Your task to perform on an android device: In the Microsoft PowerPoint app, I'd like to apply Fade transition effects to slide.
Image 0: 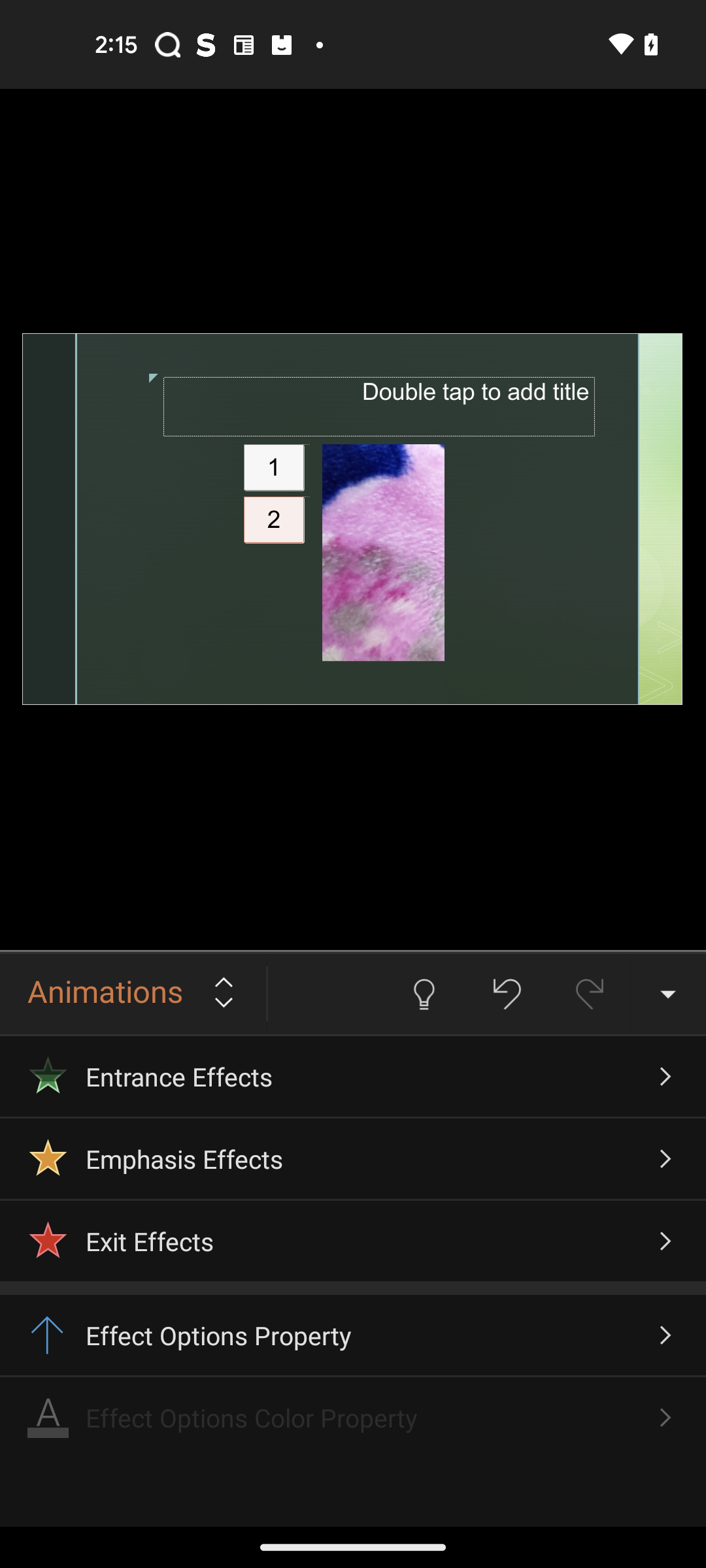
Click on the Animations
Step 0: click (133, 994)
Image 1: 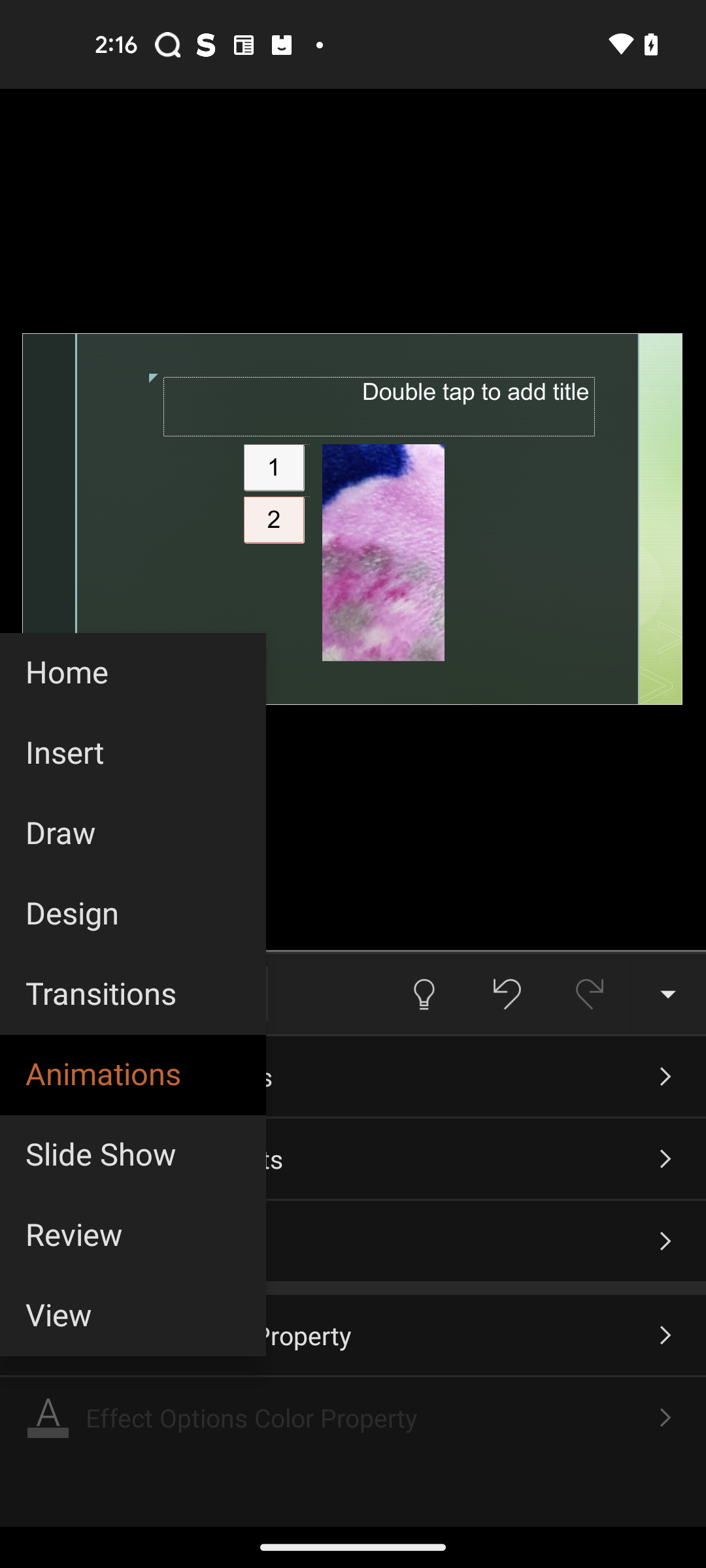
Click on the Transitions option
Step 1: click (133, 994)
Image 3: 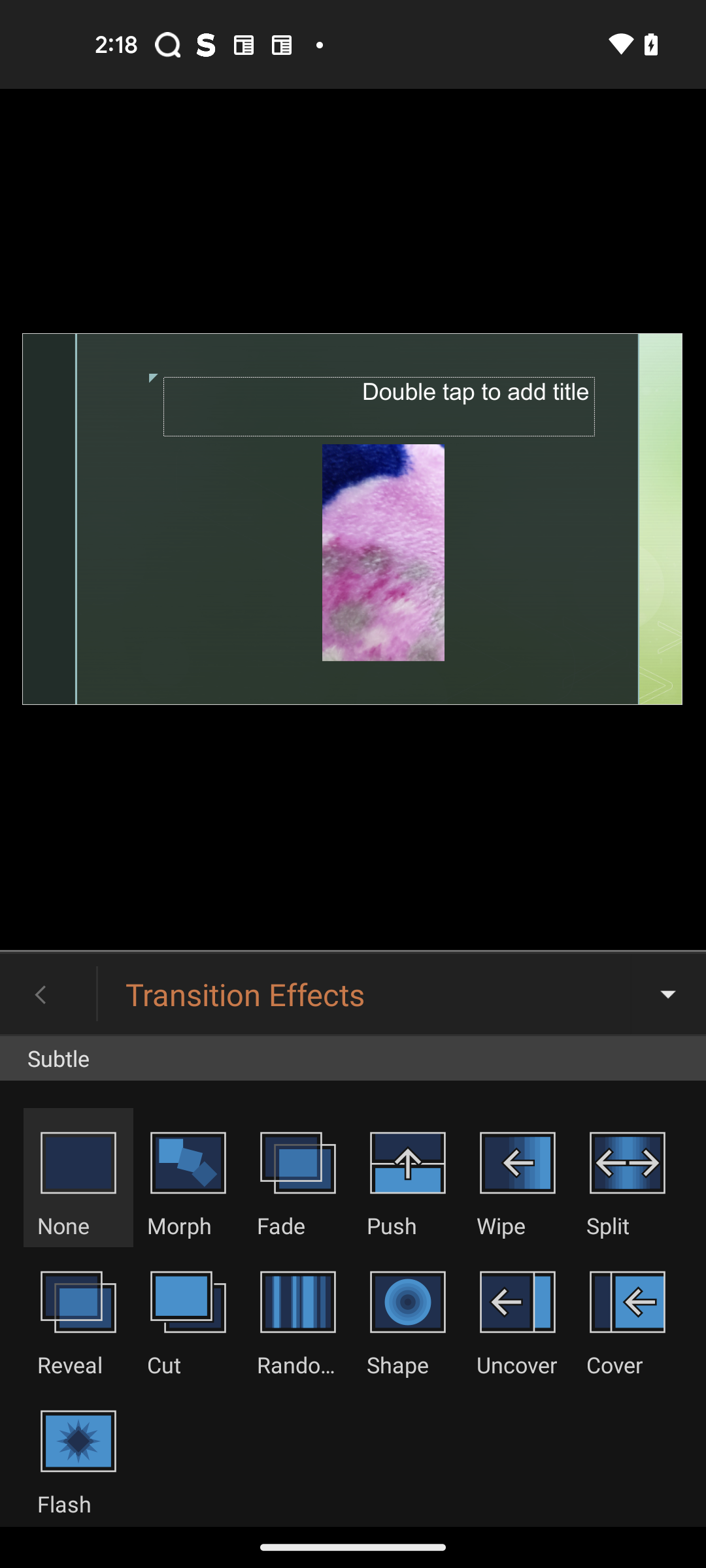
Click on the Fade Transition effects
Step 3: click (297, 1177)